Your task to perform on an android device: In the Temu app, I'd like to browse user reviews to see what they thought of the 1PC safety door opening protection lock.
Image 0: 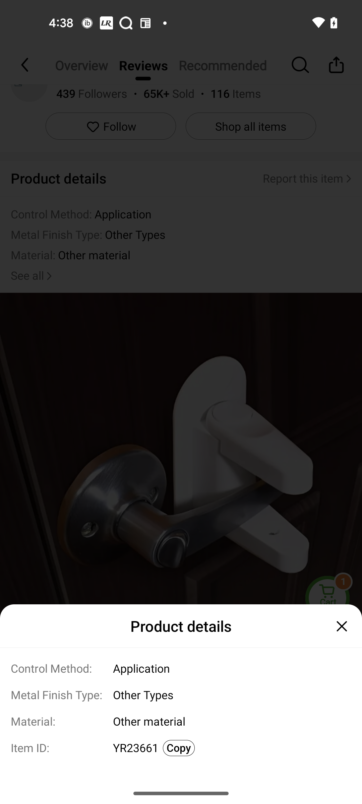
Go back to the previous screen
Step 0: press back button
Image 1: 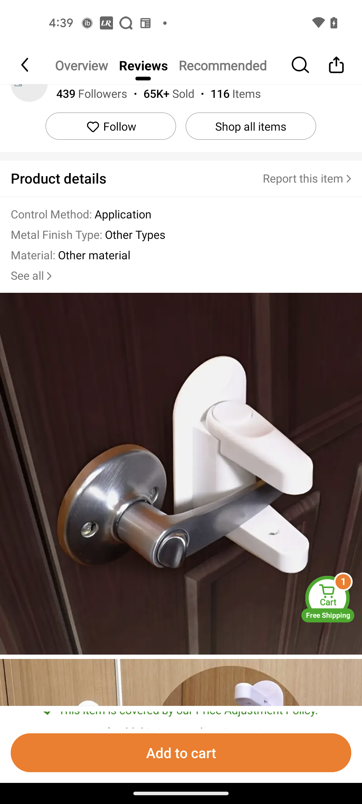
Swipe down down to view all reviews
Step 1: scroll right
Image 2: 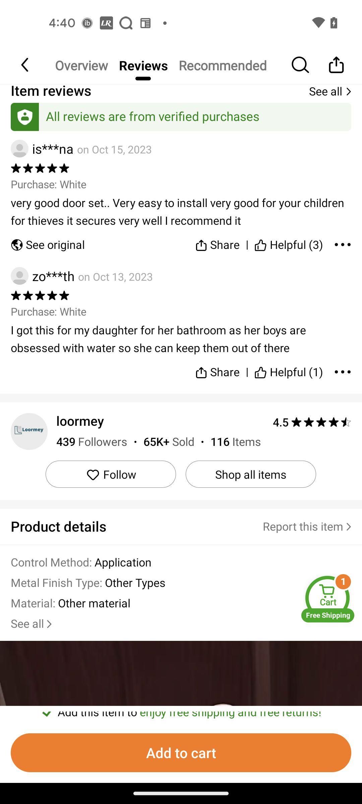
Swipe down down to view all reviews
Step 2: scroll right
Image 3: 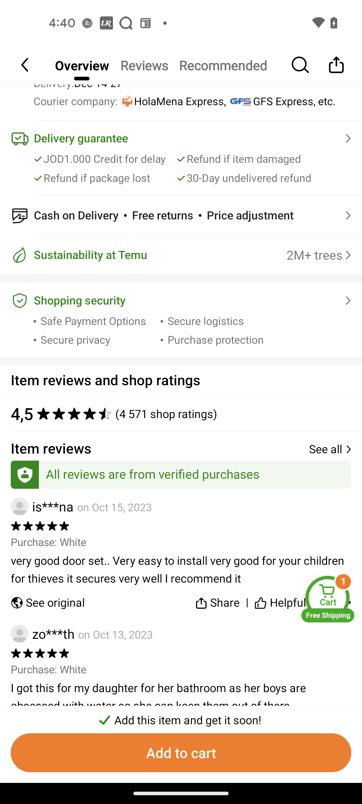
Click on See all for item reviews.
Step 3: click (224, 449)